Your task to perform on an android device: Using the Dropbox app, share my brother Tiago the Fitbit share file at tiago121@gmail.com.
Image 0: 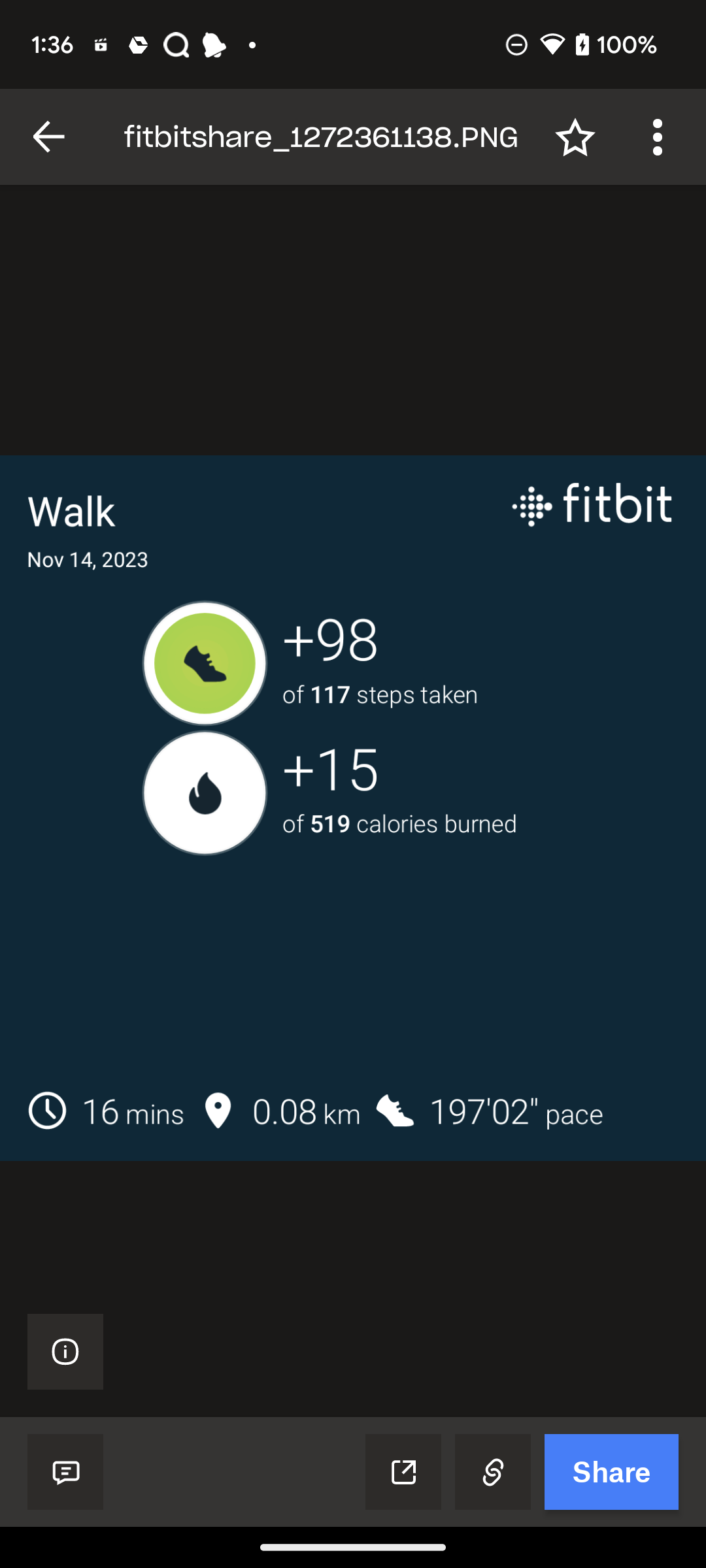
Click on the send option at the bottom right corner of the screen
Step 0: click (611, 1471)
Image 1: 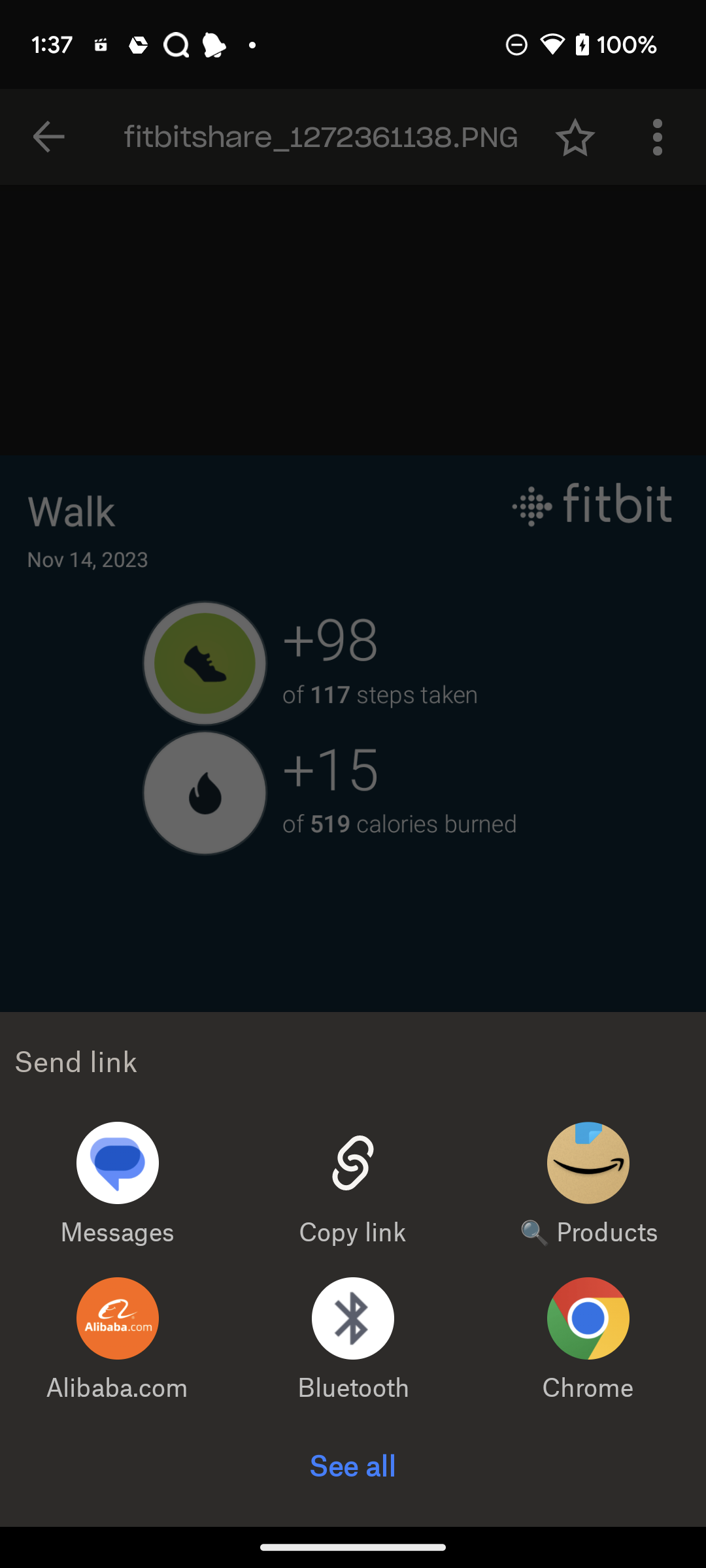
Click on see all at the bottom of the screen
Step 1: click (352, 1466)
Image 2: 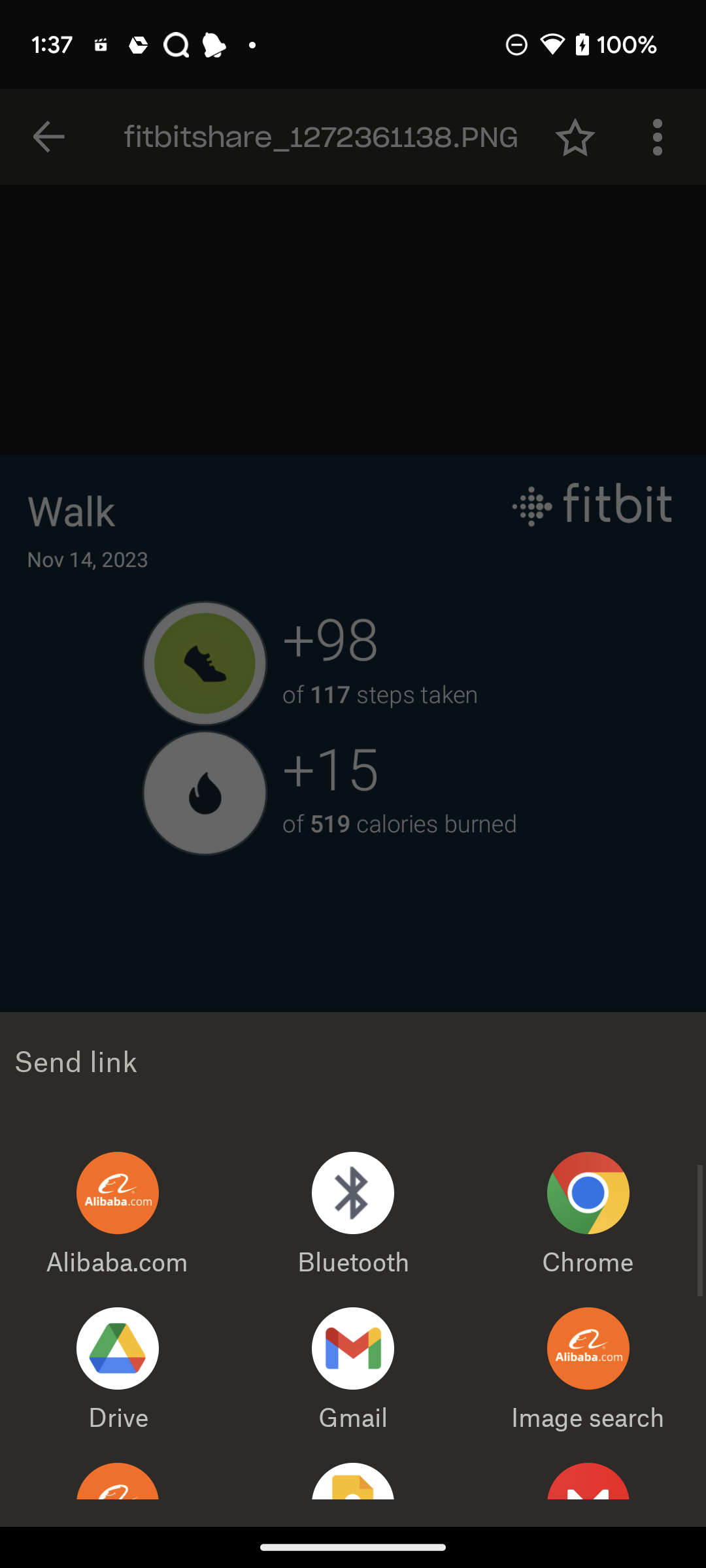
Click on the gmail option
Step 2: click (341, 1355)
Image 3: 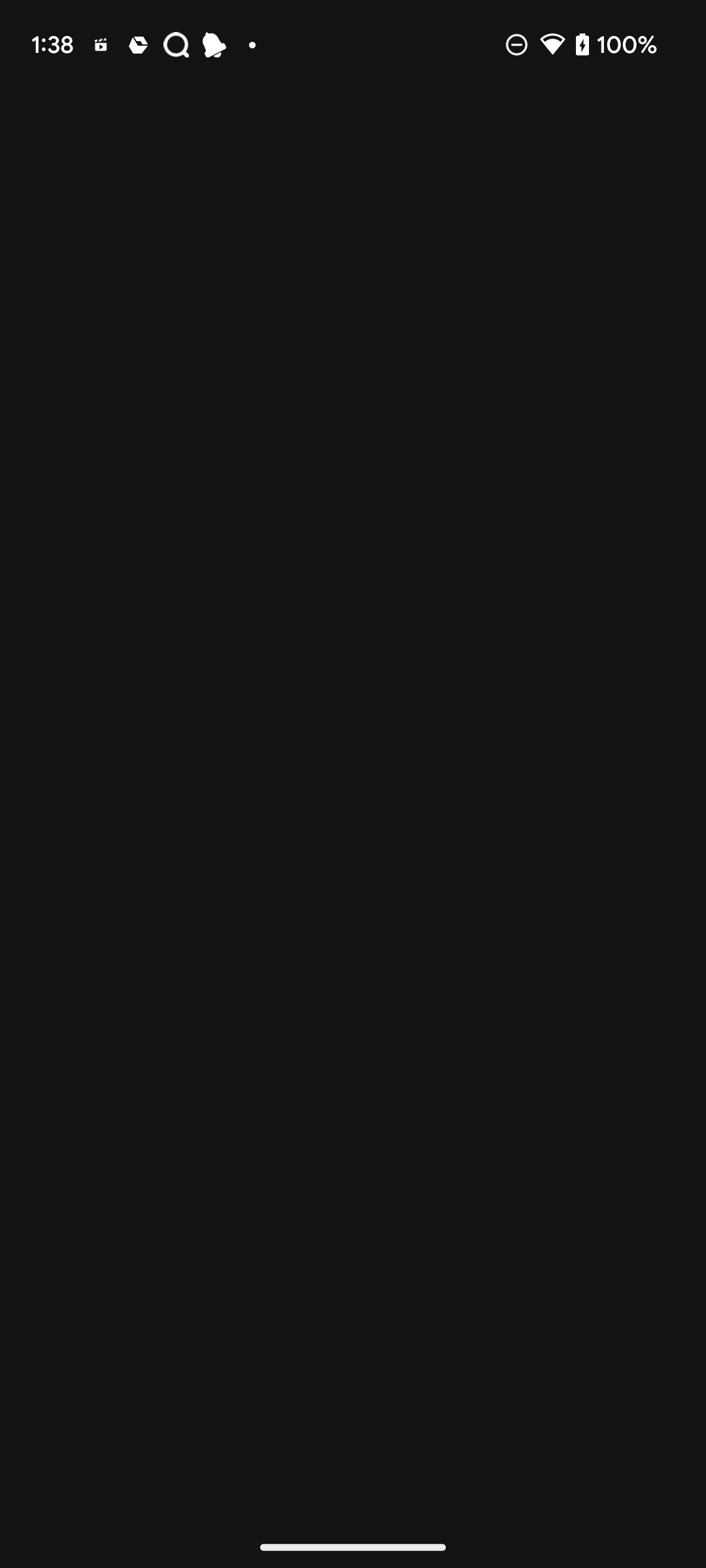
Click on the gmail option
Step 3: wait
Image 4: 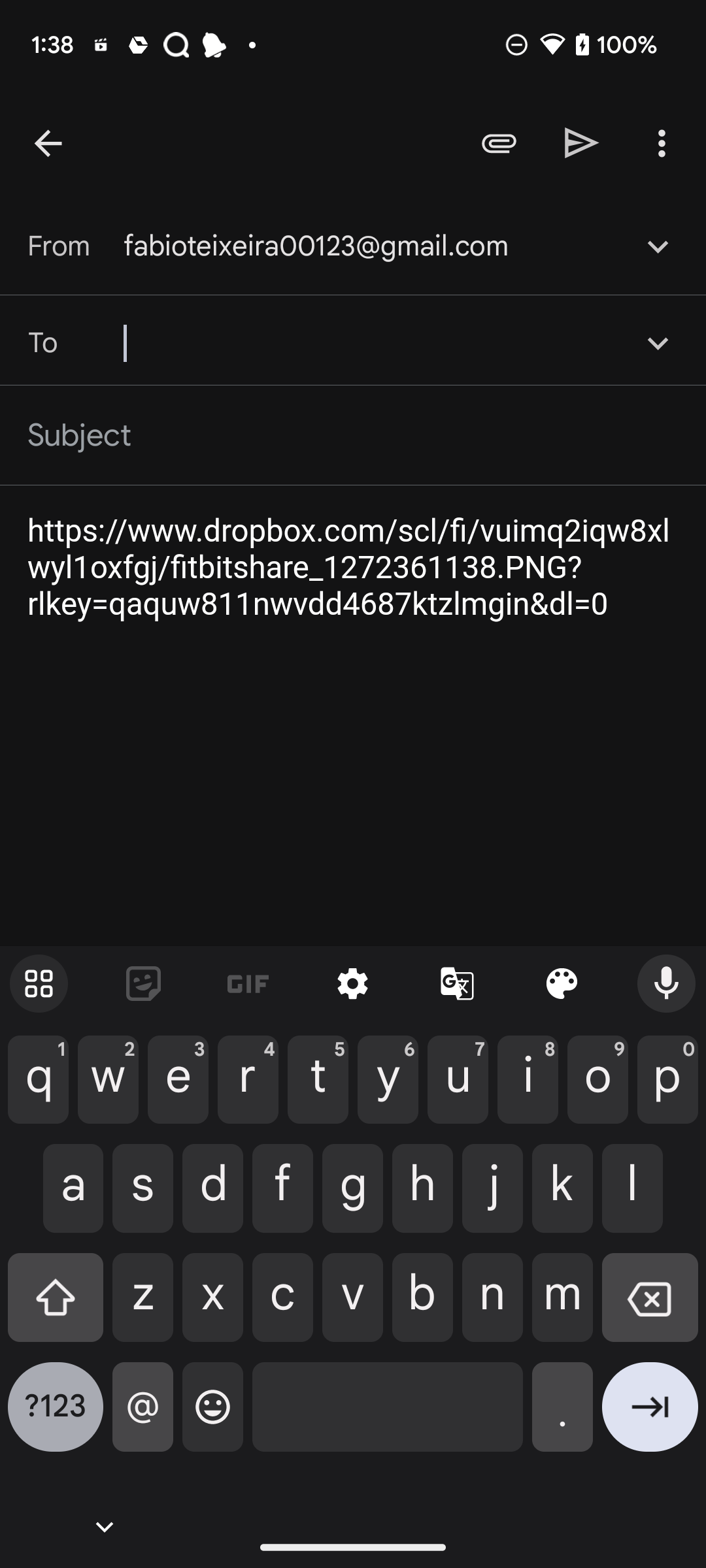
Add recipient as tiago121@gmail.com
Step 4: type "tiago121@gmail.com"
Image 5: 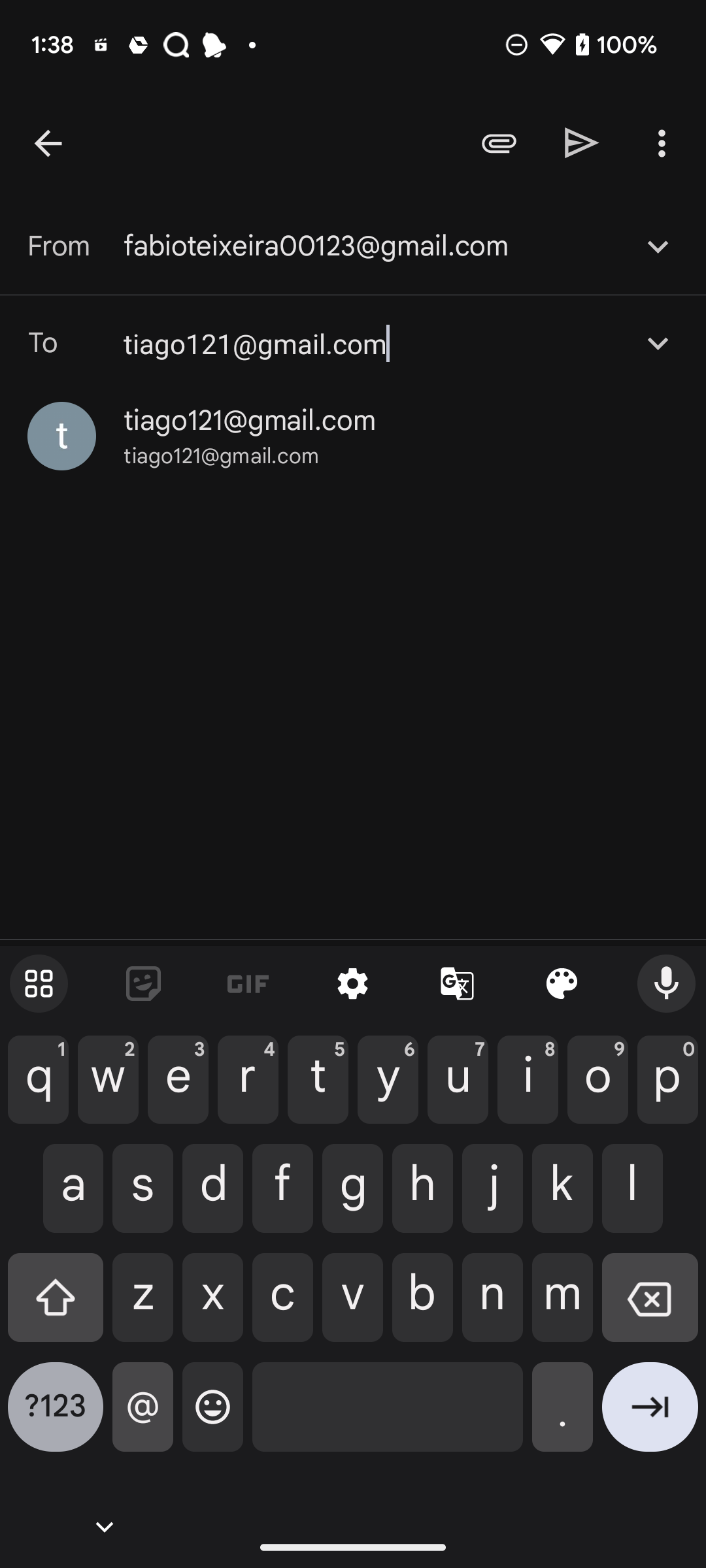
Click on tiago121@gmail.com
Step 5: click (221, 456)
Image 6: 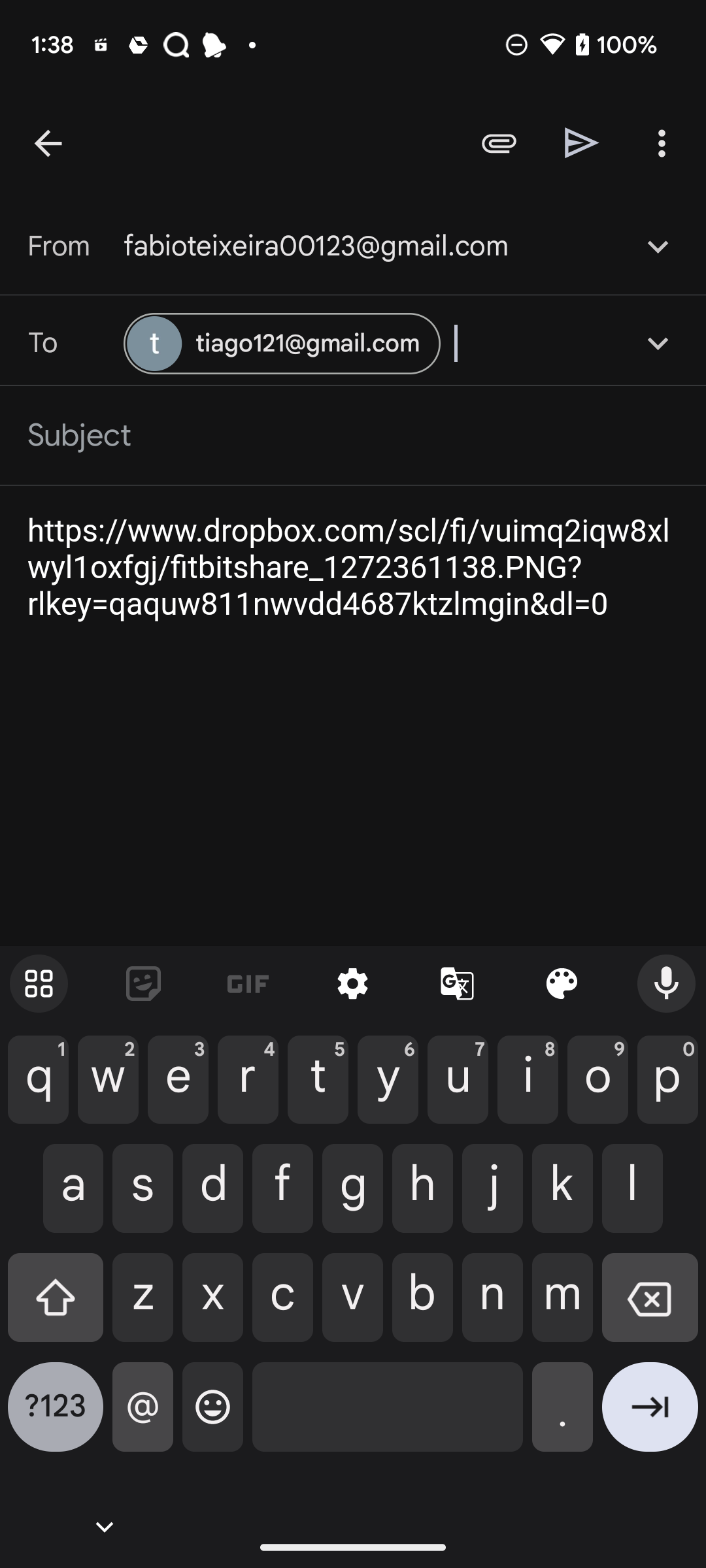
Click on the send icon at the top right corner of the screen
Step 6: click (582, 142)